Your task to perform on an android device: I'd want to set up a Rate Alert so that I don't miss out on any good rates.
Image 0: 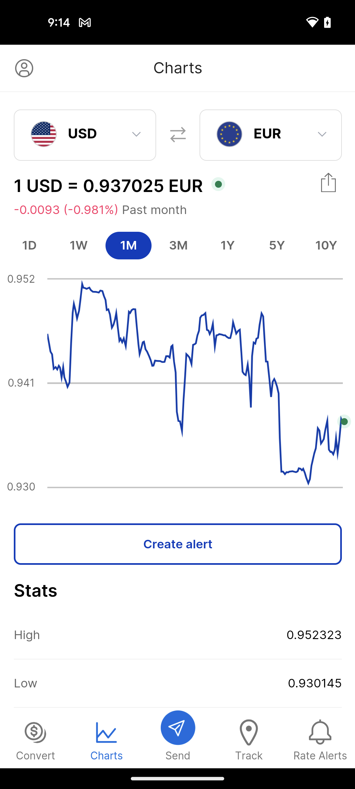
click on the Rate Alerts tab
Step 0: click (318, 744)
Image 1: 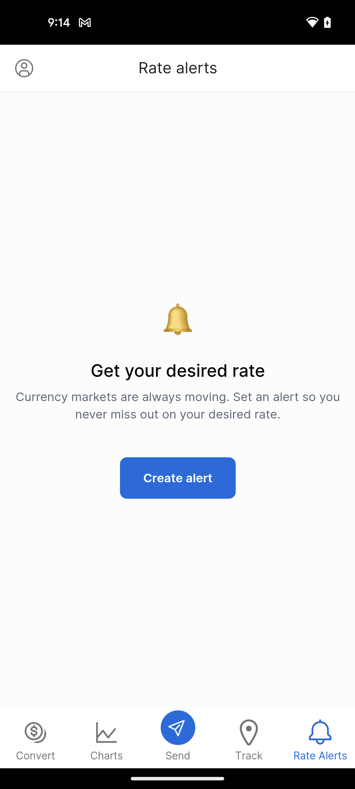
click on the create alert button
Step 1: click (178, 478)
Image 2: 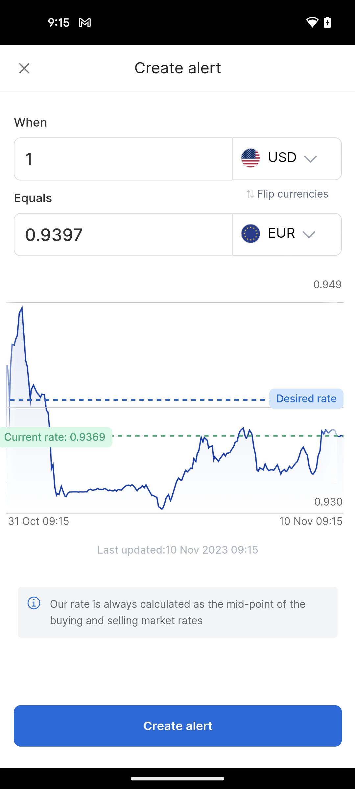
select the rate
Step 2: click (178, 407)
Image 3: 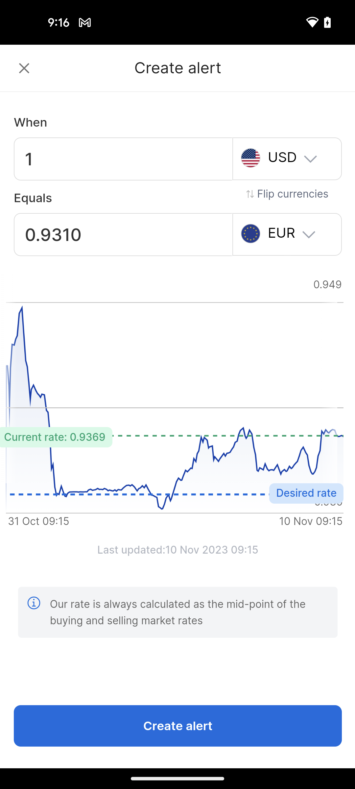
click on the create alert button
Step 3: click (249, 739)
Image 4: 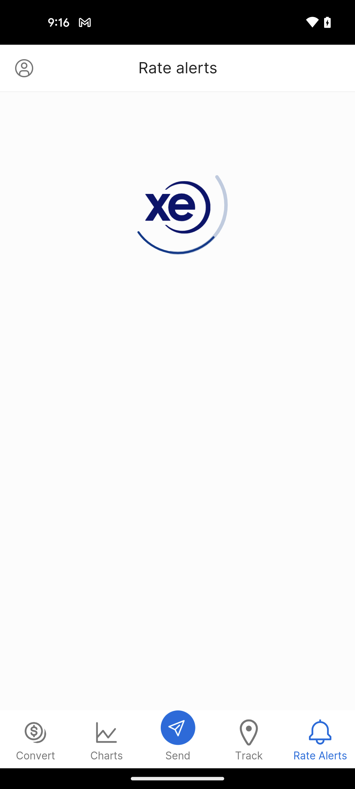
click on the create alert button
Step 4: wait